Your task to perform on an android device: I need to travel to Wolverhampton for some personal reasons.Find a bus from Dundee to Wolverhampton on November 4 and outbound time after 12:00 PM in the trainline app.
Image 0: 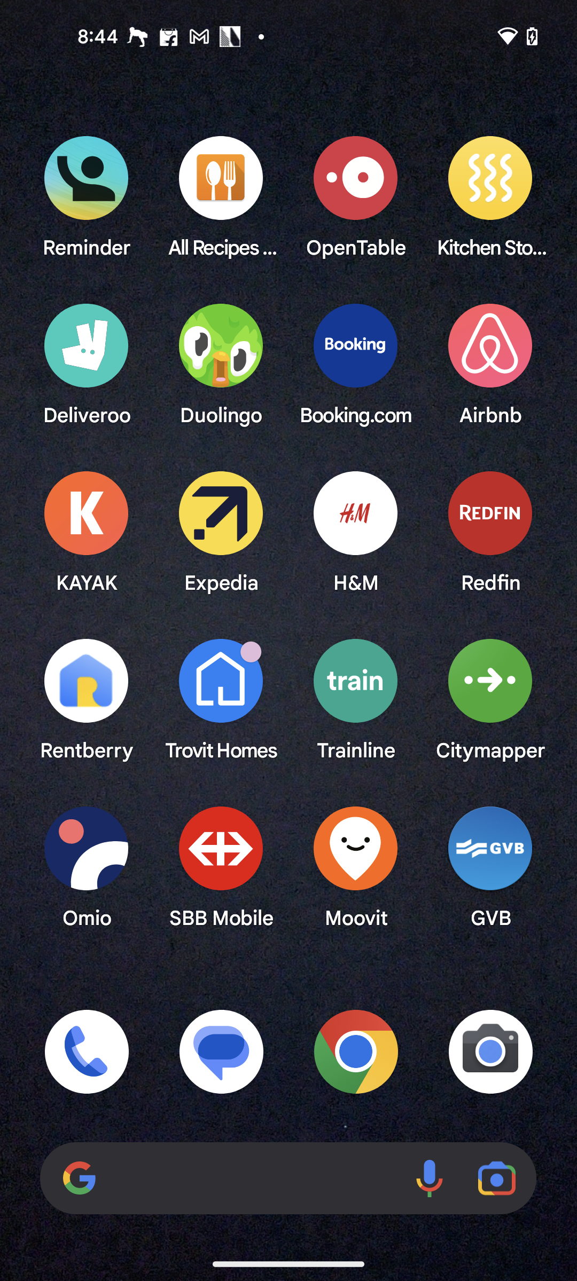
Open the trainline app
Step 0: open app "Trainline"
Image 1: 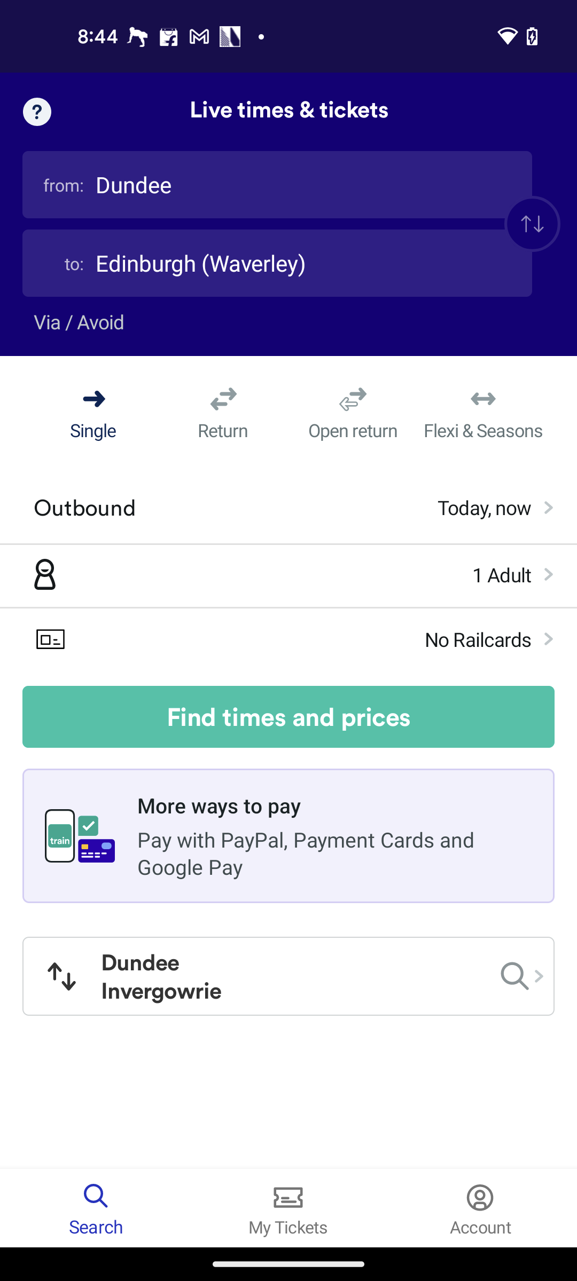
Go to the destination search bar
Step 1: click (277, 263)
Image 3: 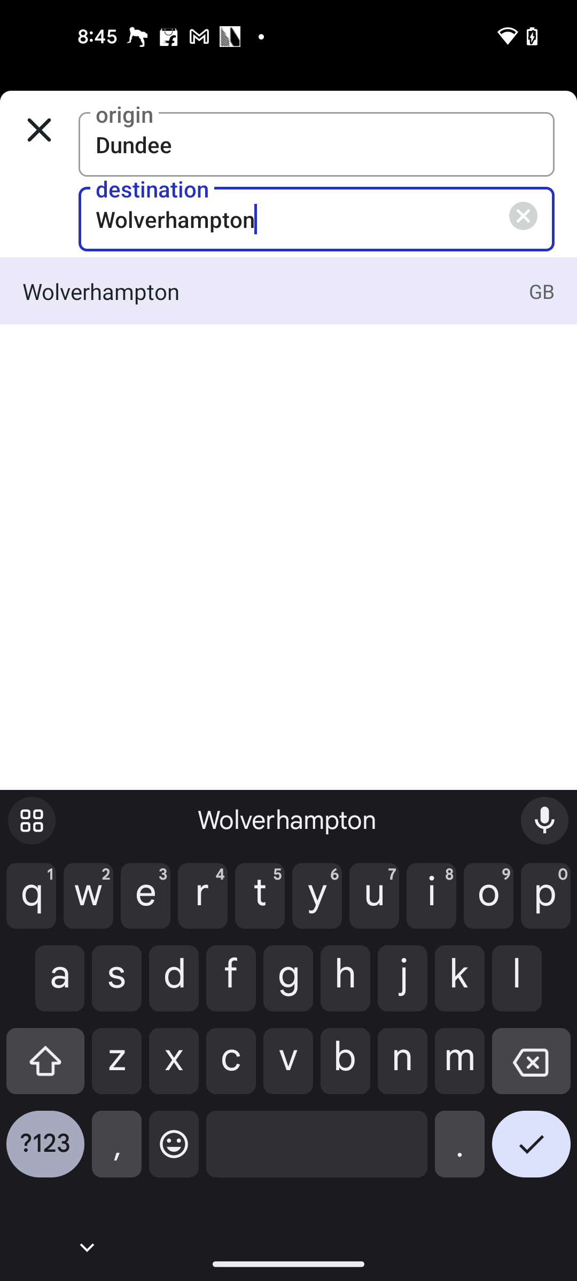
Click on the suggested result 
Step 3: click (264, 291)
Image 4: 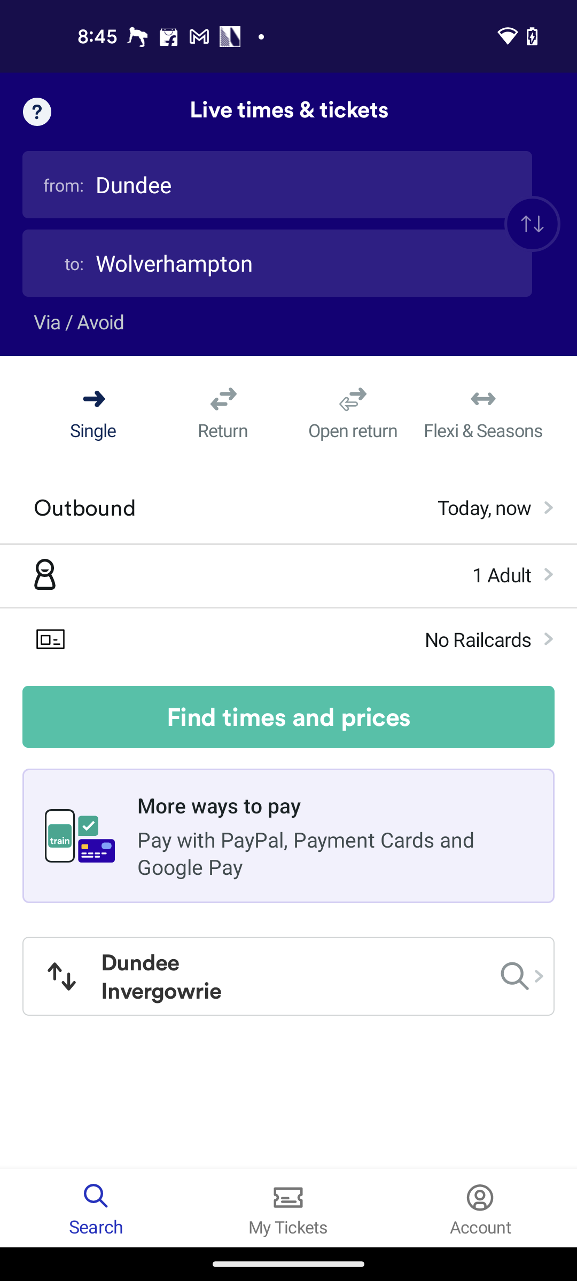
Go to the Outbound date
Step 4: click (484, 507)
Image 5: 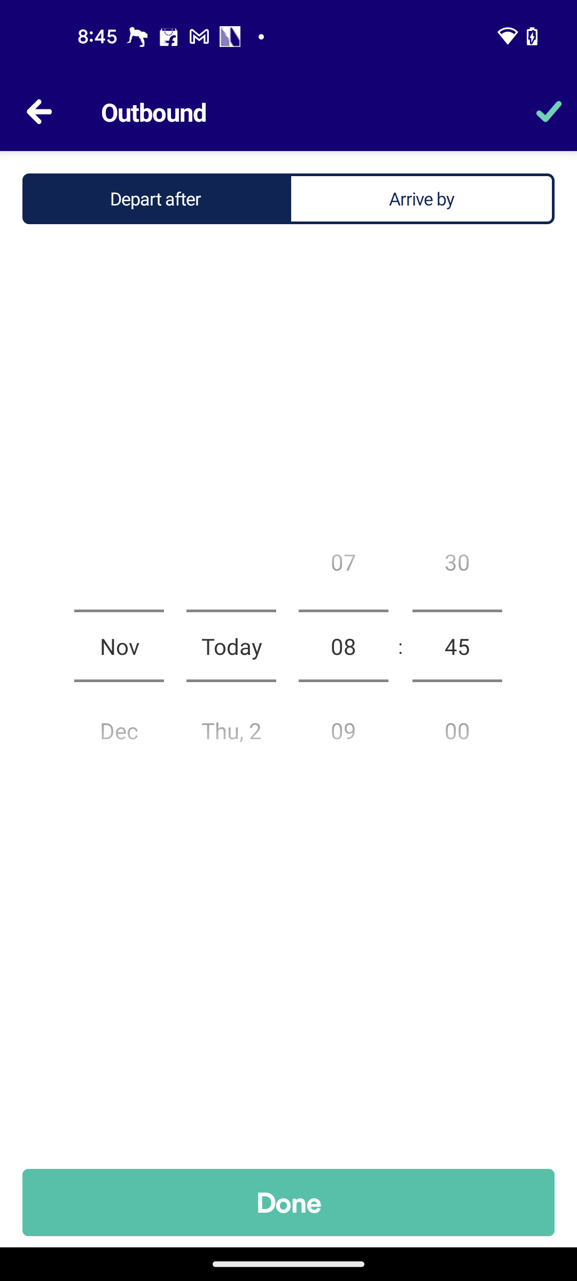
Swipe up the day dial for Saturday
Step 5: scroll down
Image 6: 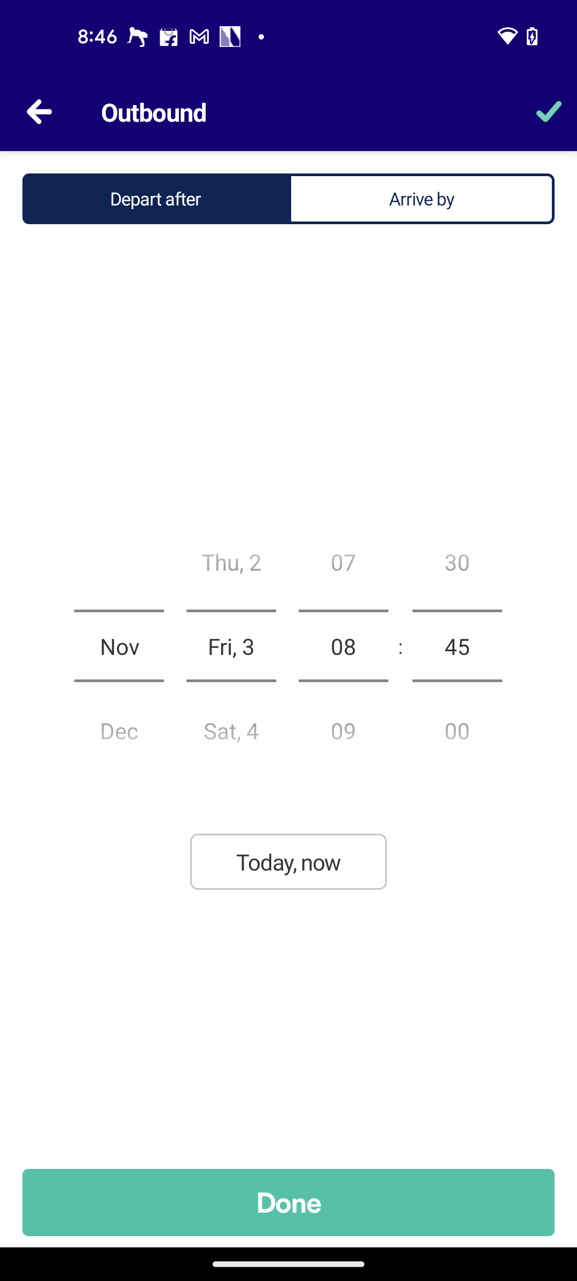
Swipe up the day dial for Saturday
Step 6: scroll down
Image 7: 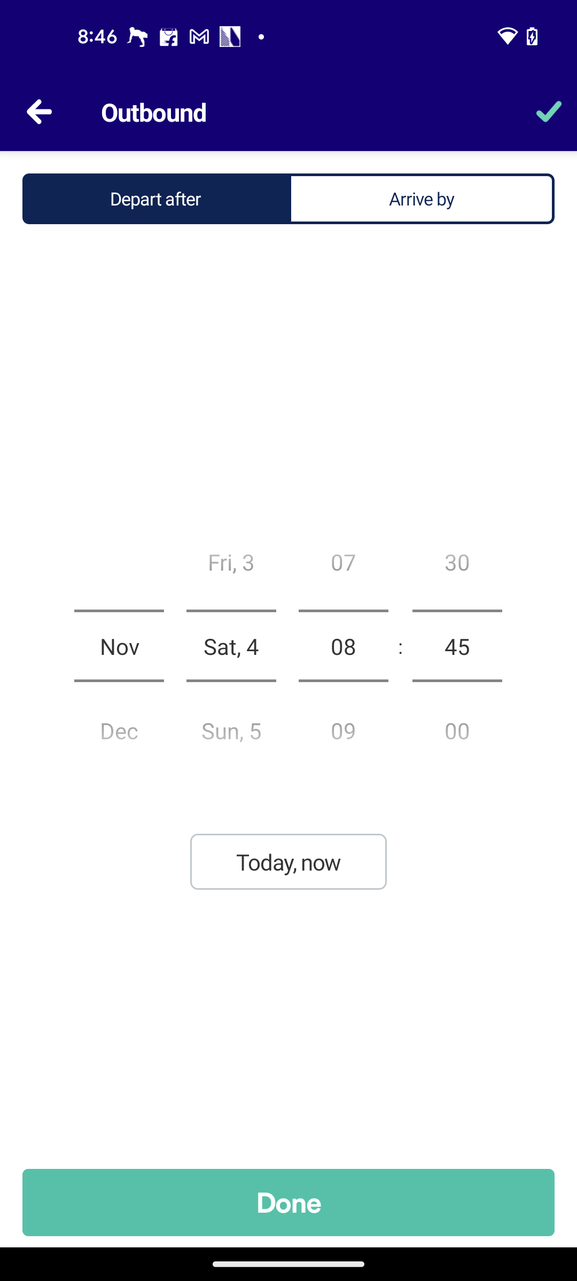
Click on the Done button
Step 7: click (288, 1202)
Image 8: 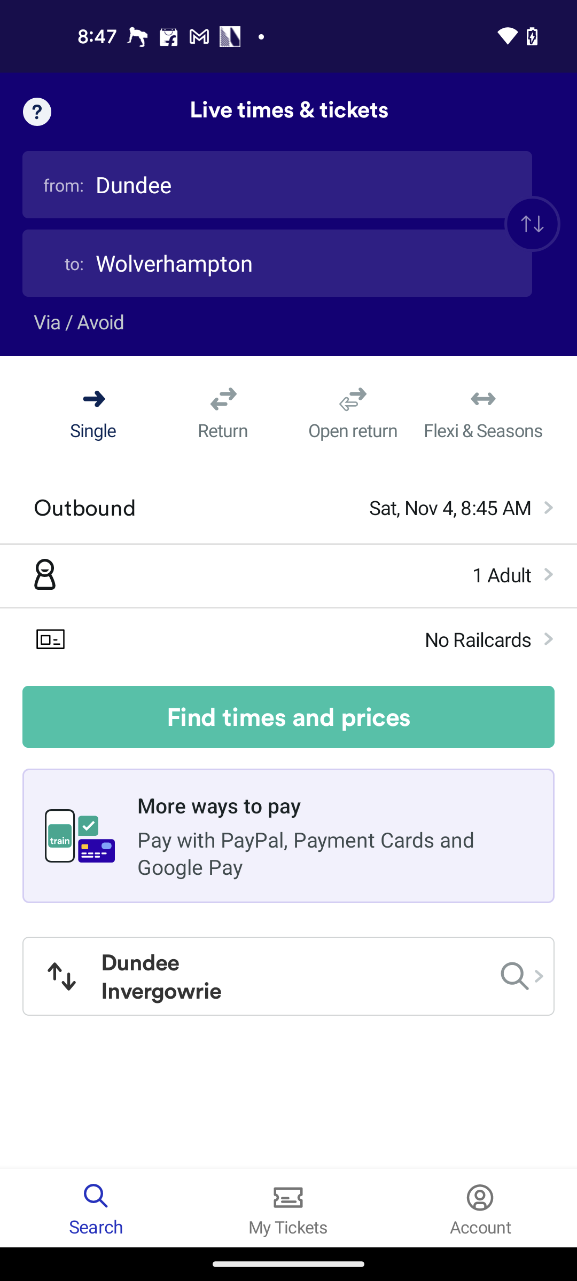
Click on the Find times and prices button
Step 8: click (288, 717)
Image 9: 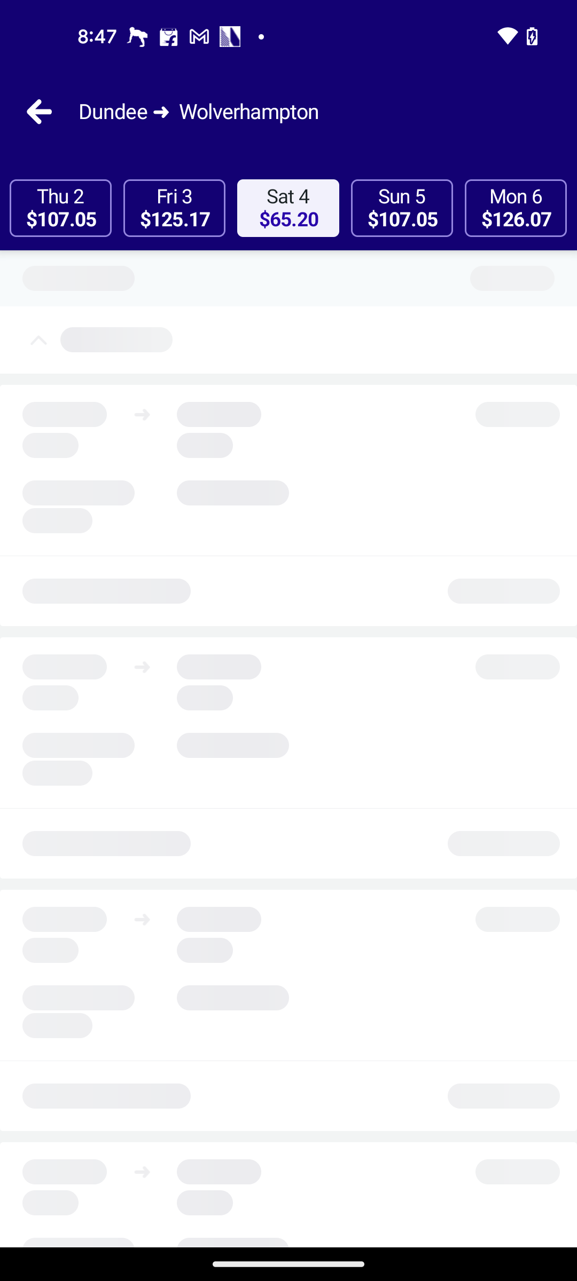
Click on the Find times and prices button
Step 9: wait